Your task to perform on an android device: Open the Clock app and delay the alarm of 9:15 AM by 10 minutes.
Image 1: 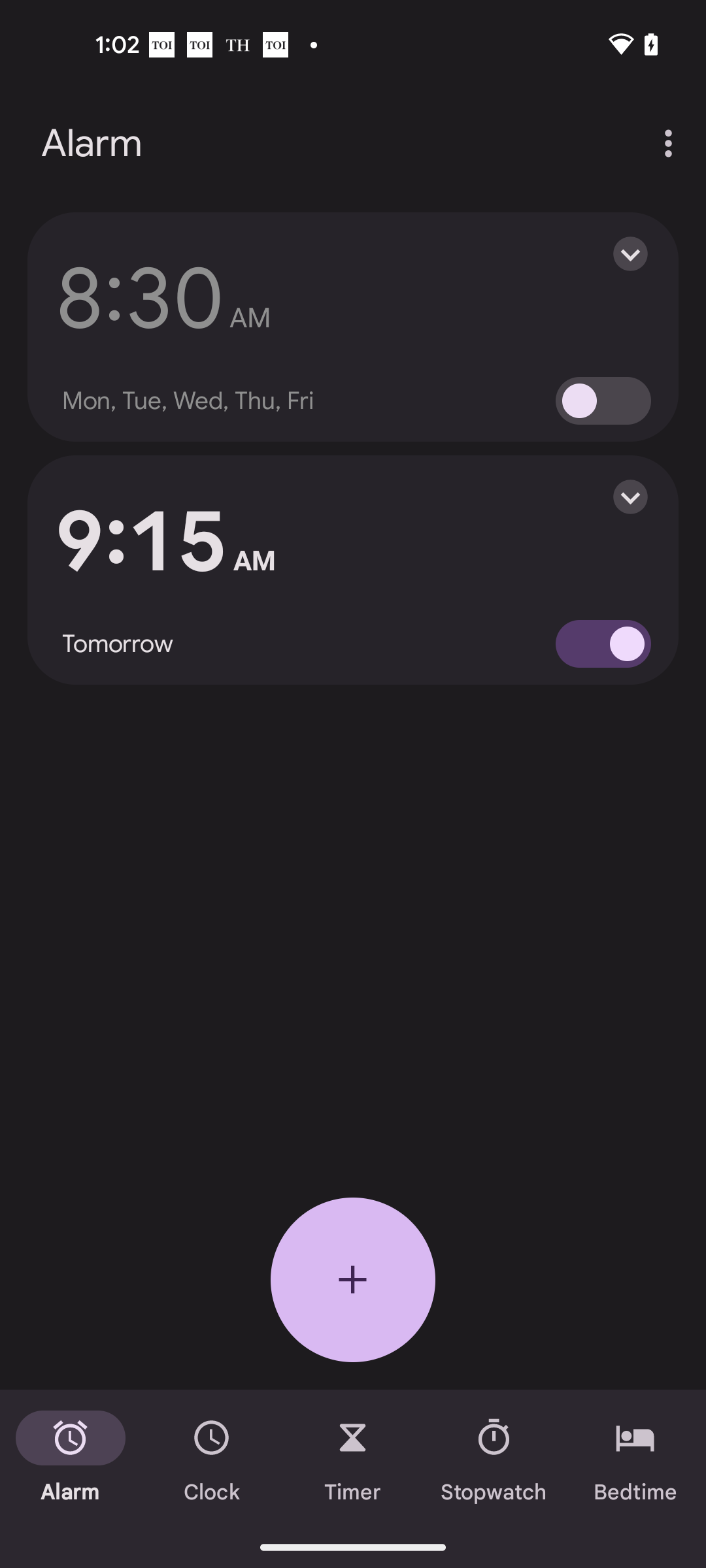
Click on the 9:15 AM alarm
Step 1: click (165, 542)
Image 2: 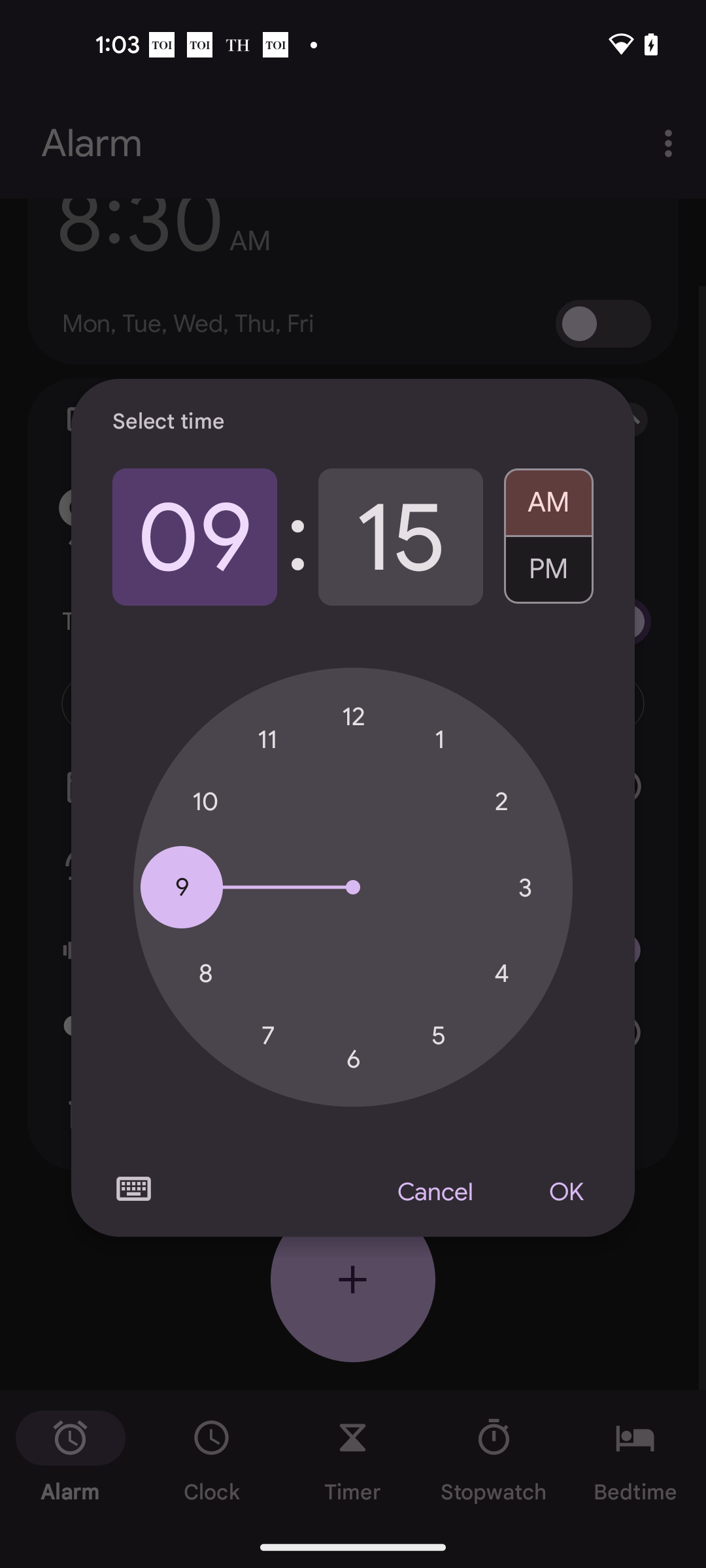
Click on the minutes section
Step 2: click (400, 537)
Image 3: 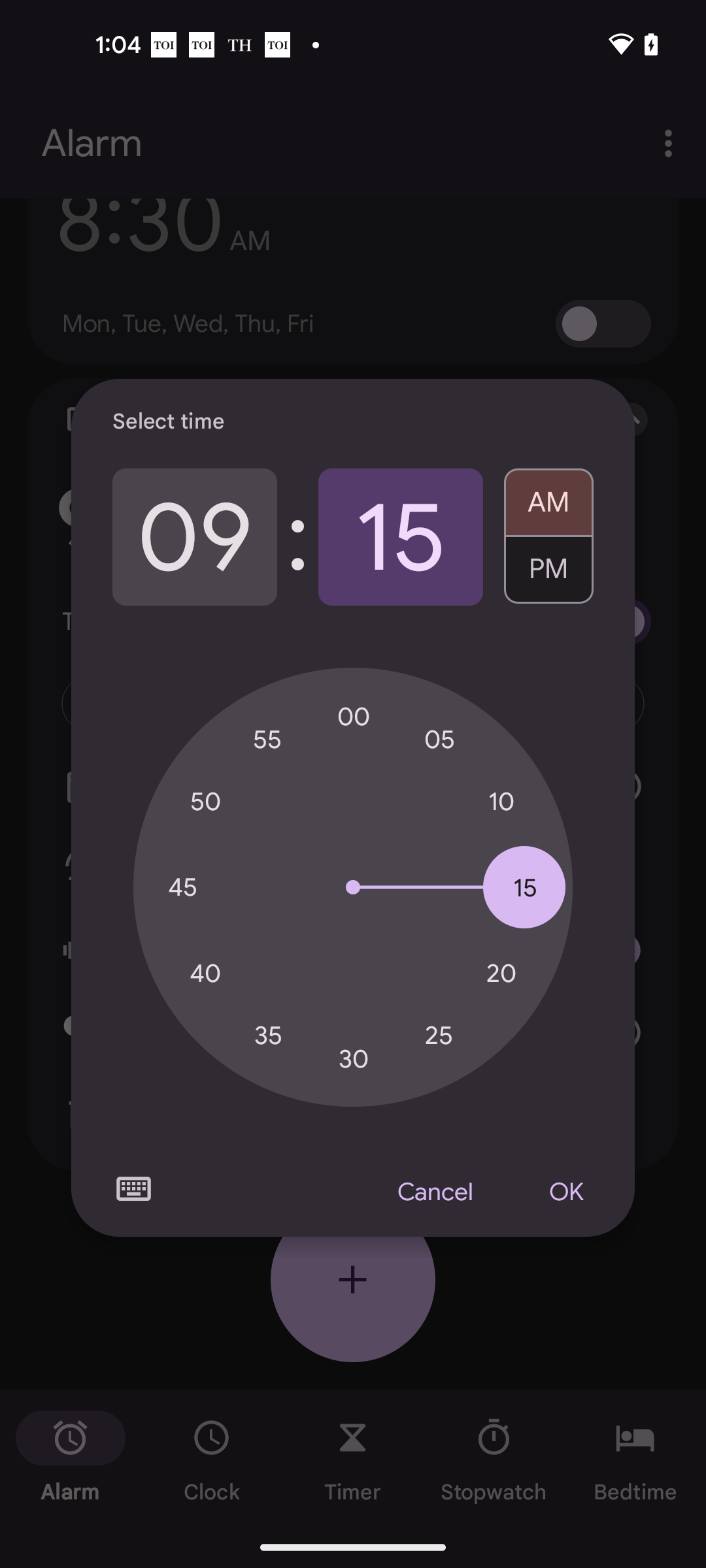
set the minutes to 25
Step 3: click (439, 1035)
Image 4: 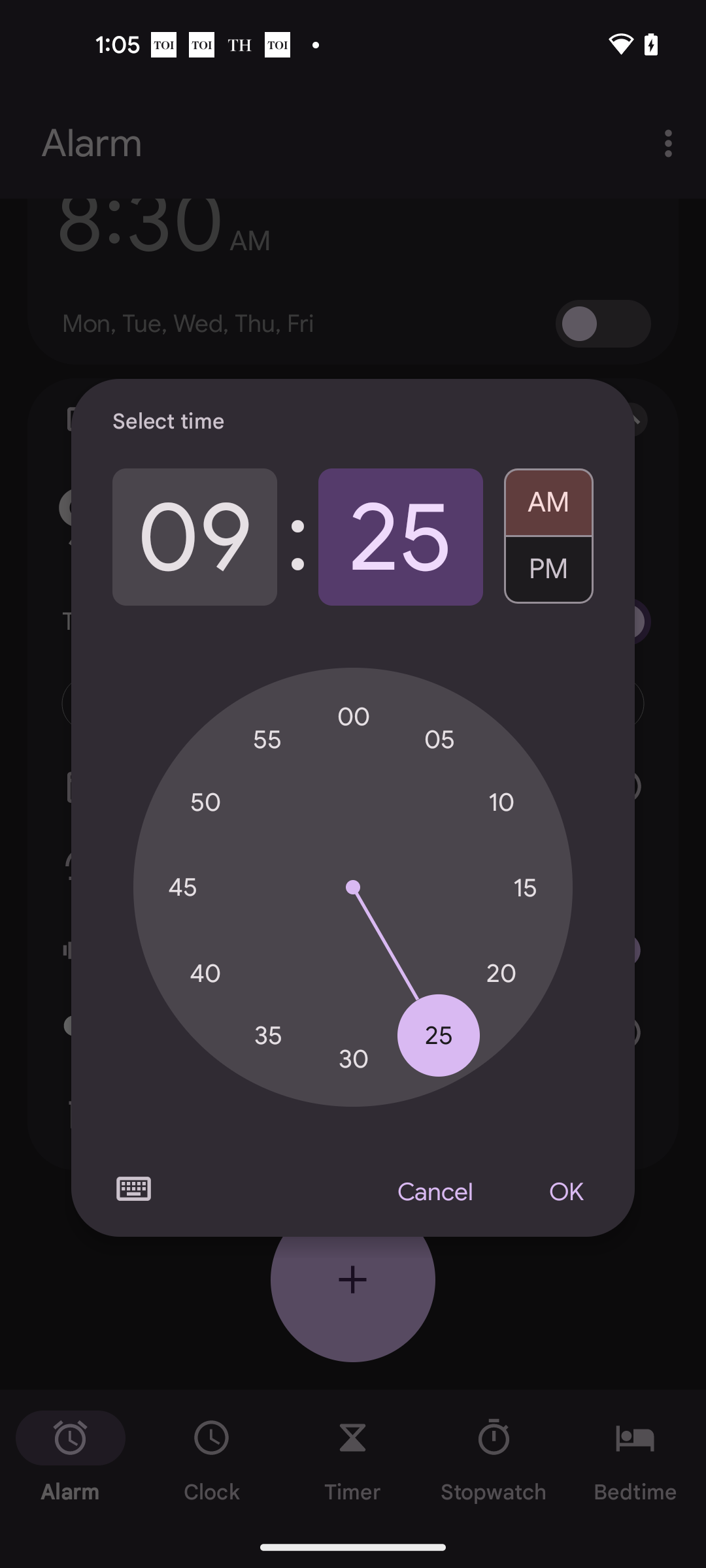
Click on the OK button
Step 4: click (565, 1192)